Your task to perform on an android device: In the jotform app, change the work number tab to the emergency number.
Image 0: 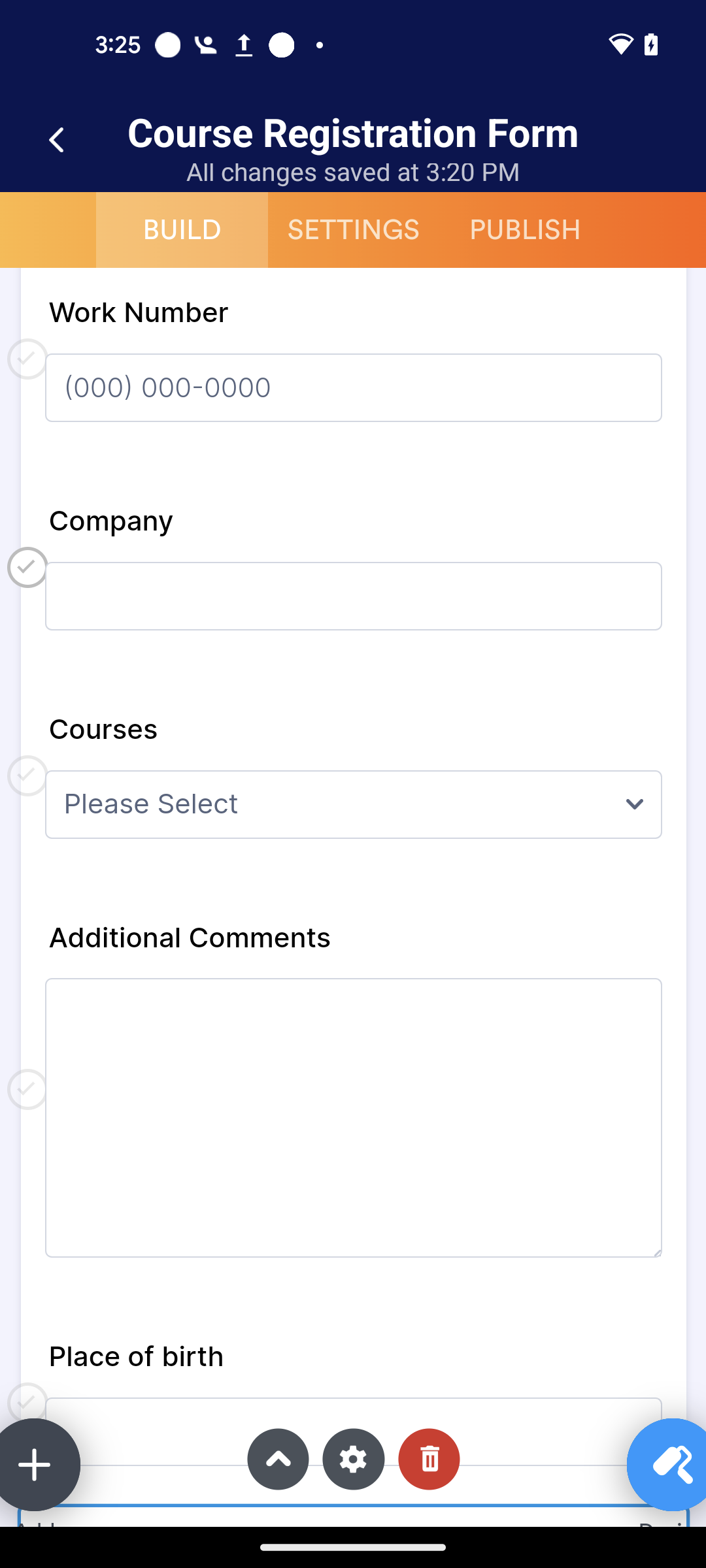
Click on the work number tab to edit it.
Step 0: click (353, 312)
Image 1: 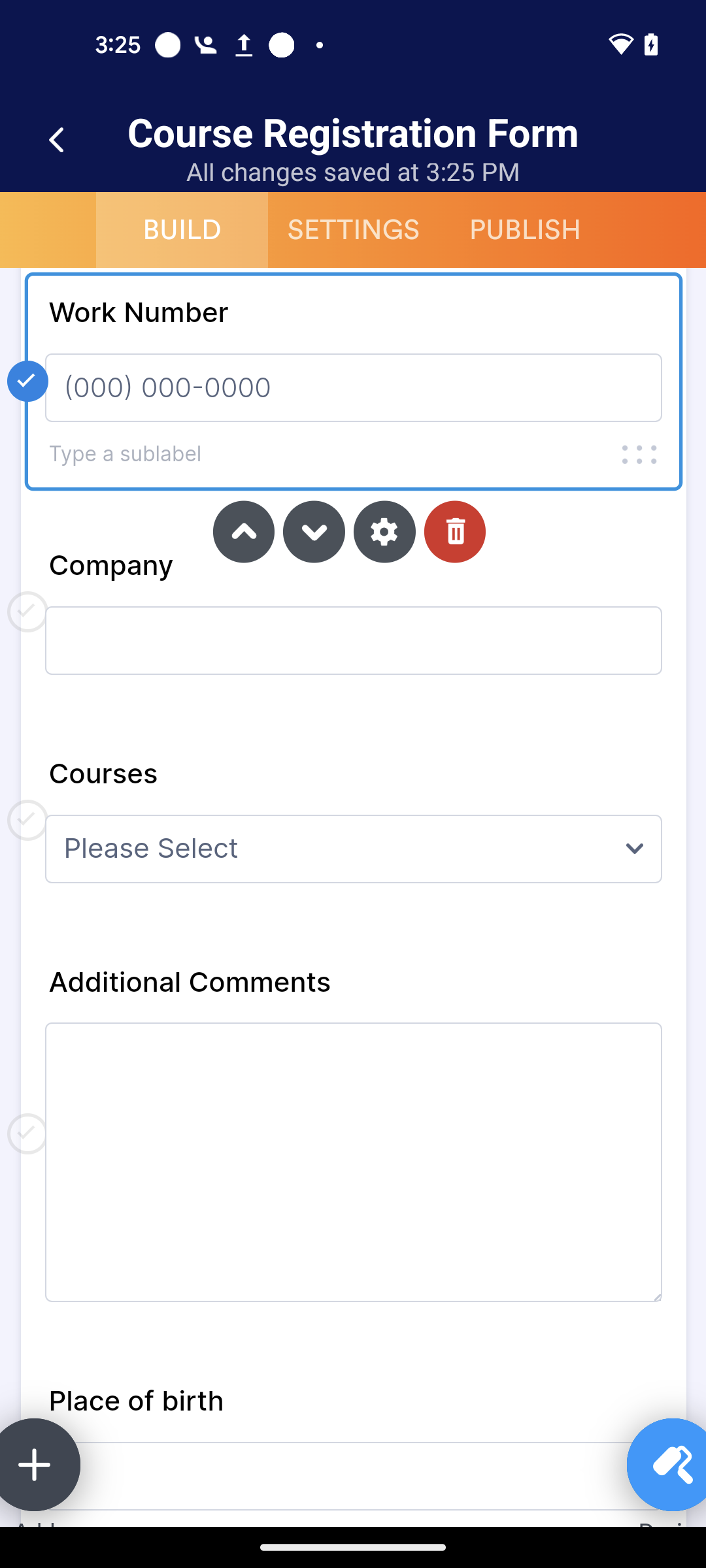
Click again and replace the work number with Emergency number.
Step 1: click (353, 312)
Image 2: 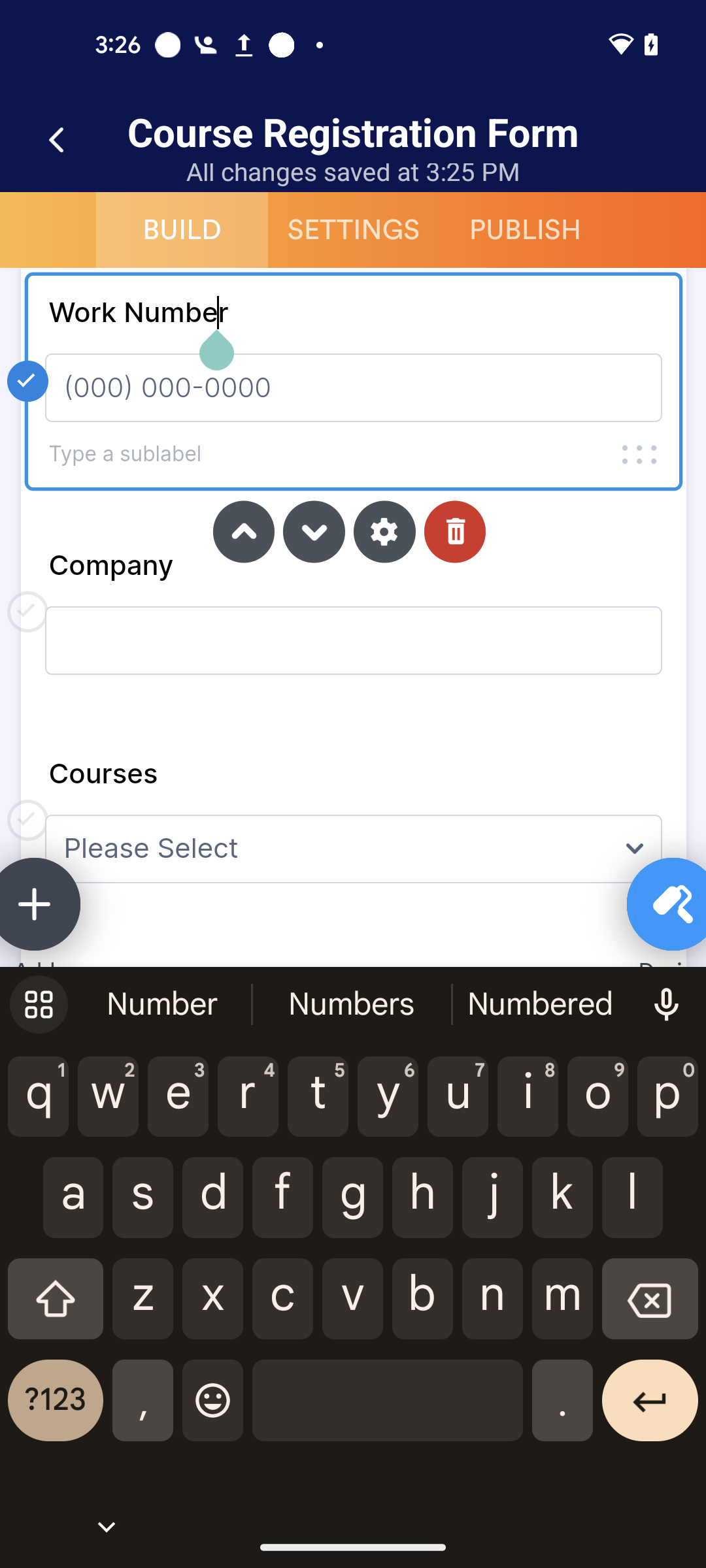
Click again and replace the work number with Emergency number.
Step 2: type "Emergency number"
Image 3: 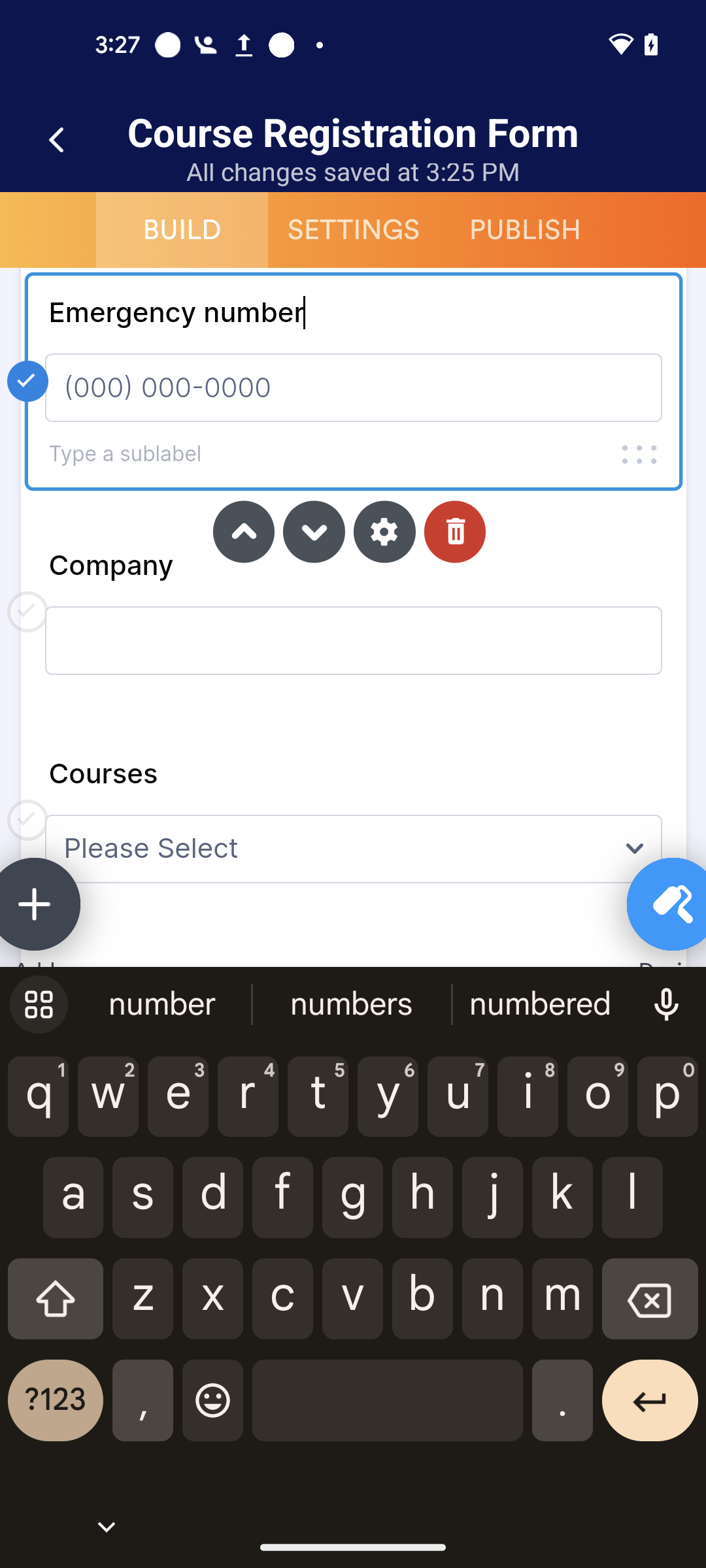
Close the virtual keyboard.
Step 3: click (106, 1526)